Your task to perform on an android device: Open the Rapidbox app and view all sneakers shoes
Image 0: 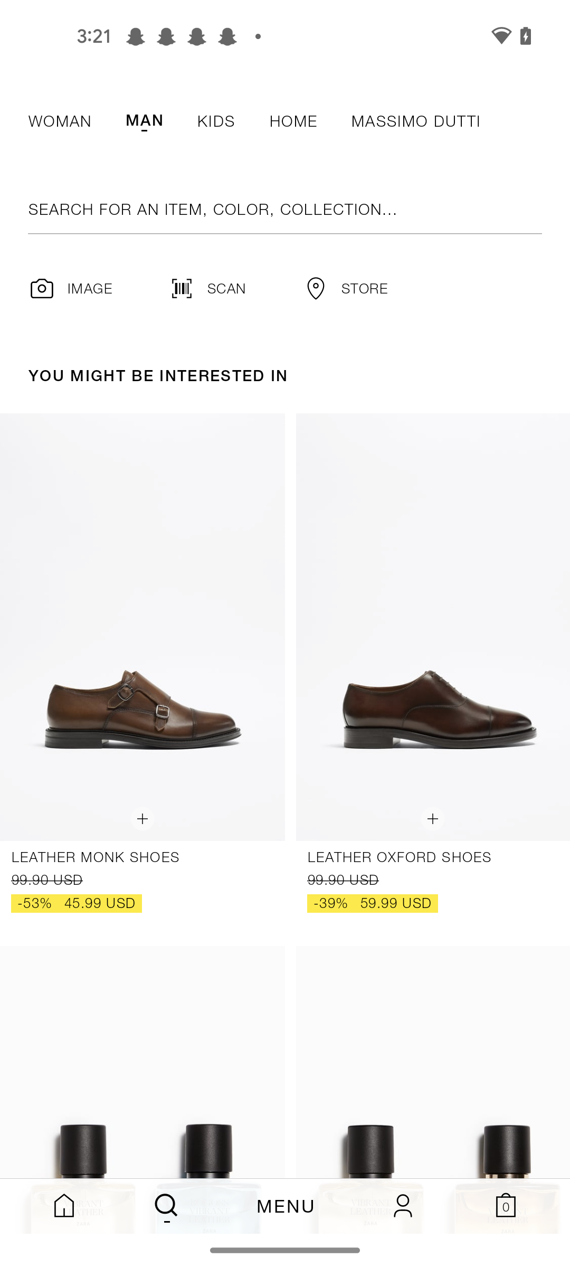
open rapidbox app
Step 0: open app "RapidBox"
Image 1: 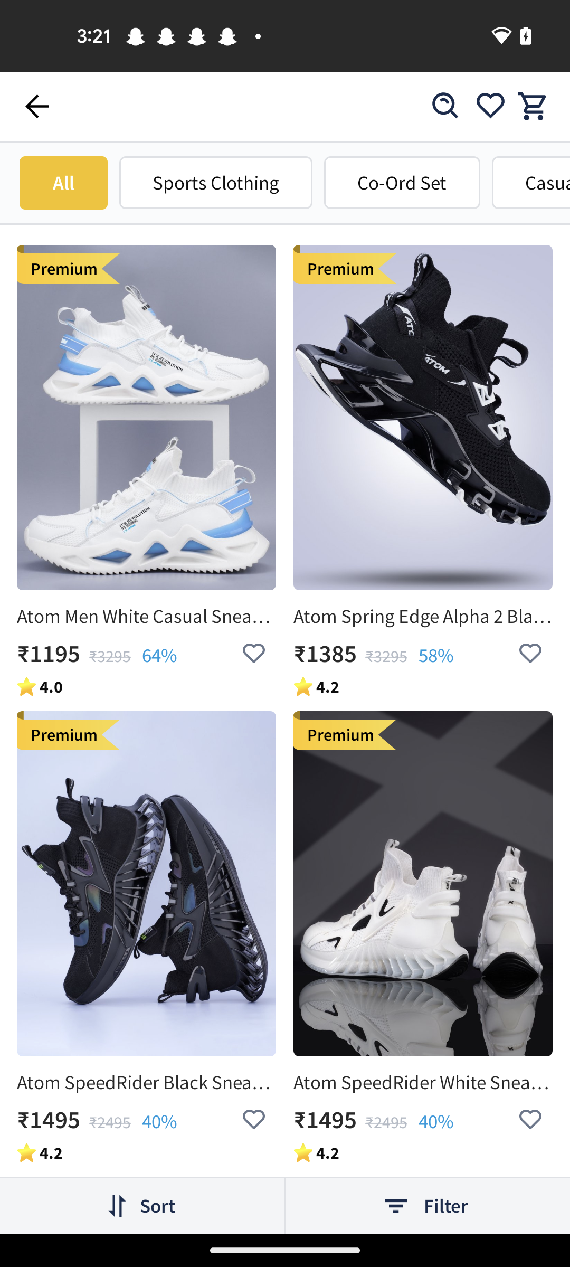
Click on the Filter tab
Step 1: click (445, 1206)
Image 2: 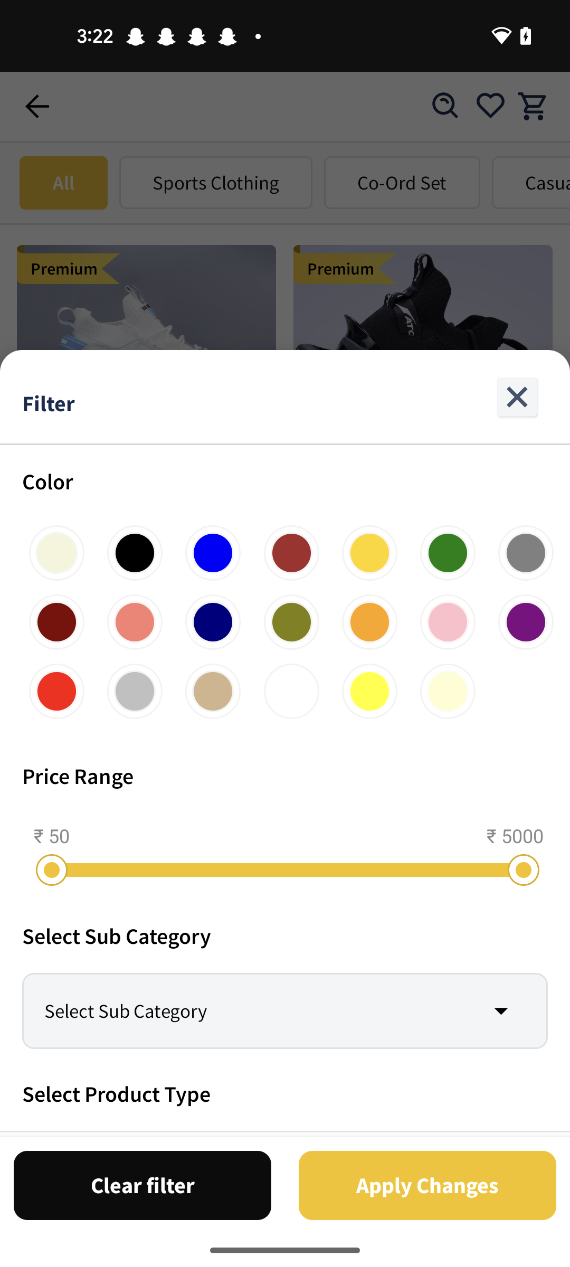
Swipe up to see the select product type option 
Step 2: scroll down
Image 3: 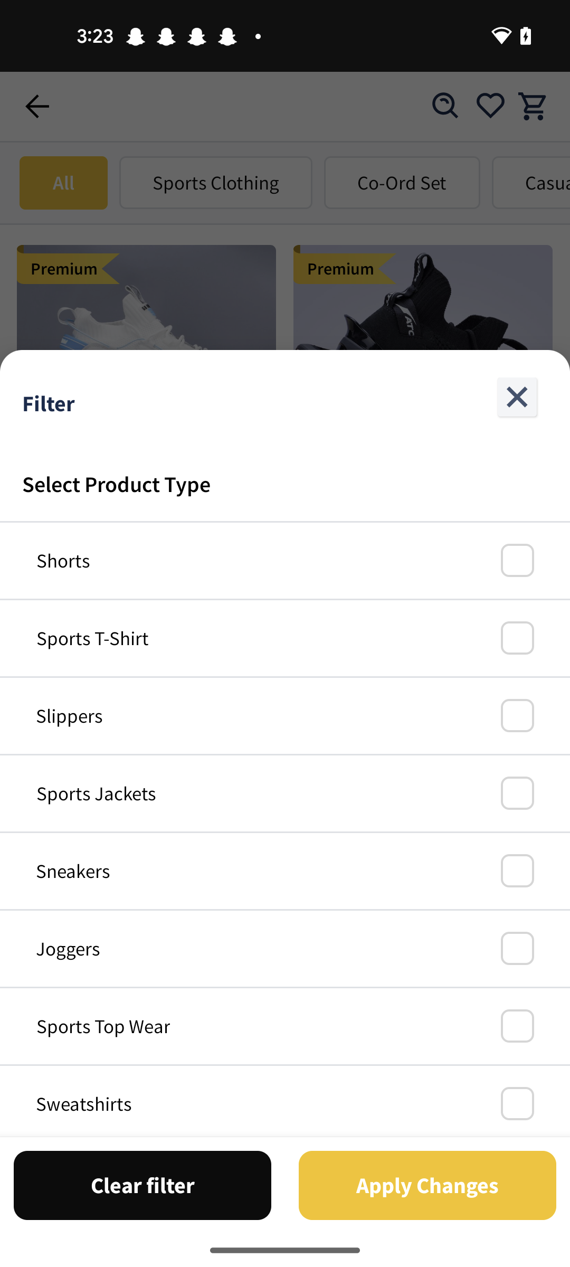
Select the sneakers option 
Step 3: click (517, 870)
Image 4: 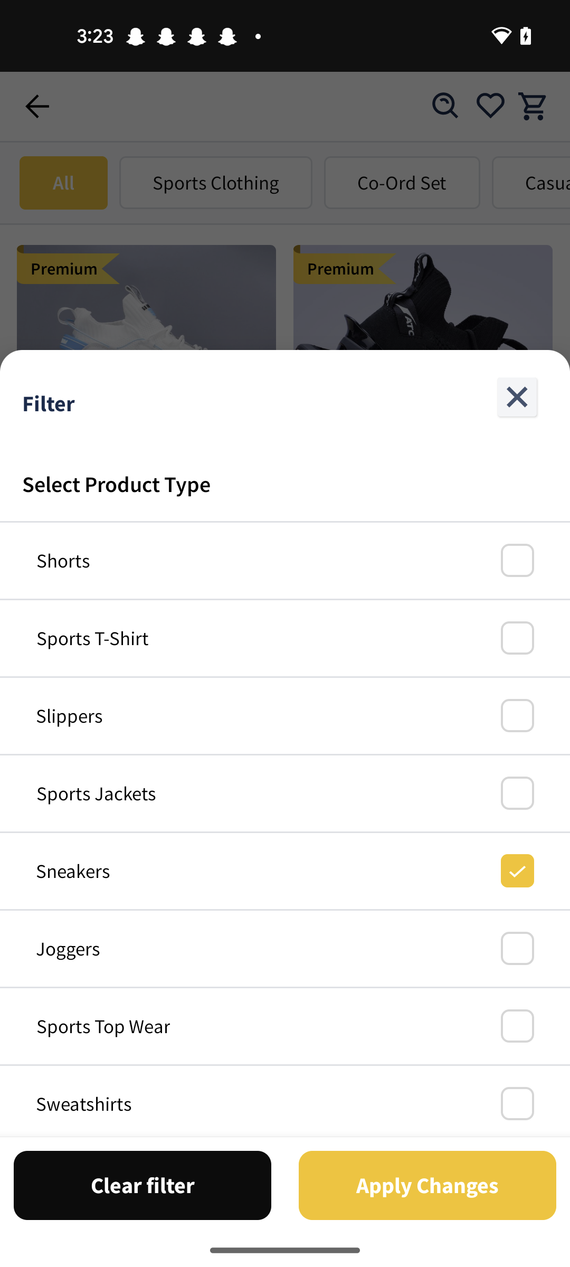
Click on the Apply changes tab
Step 4: click (427, 1185)